Your task to perform on an android device: I want to browse clothes on the Puma app for my son Evan.
Image 0: 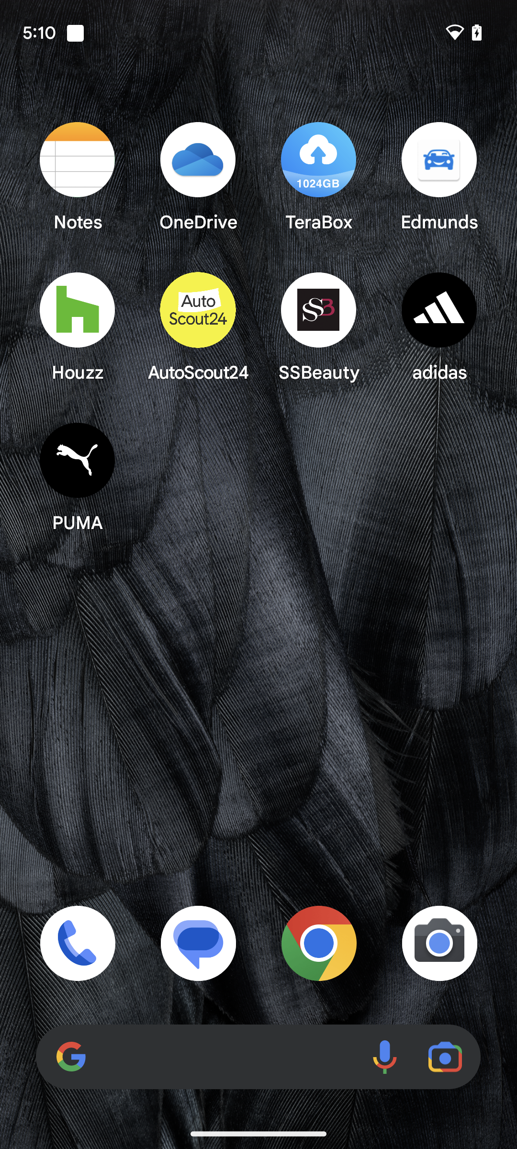
Open Puma app.
Step 0: open app "PUMA"
Image 1: 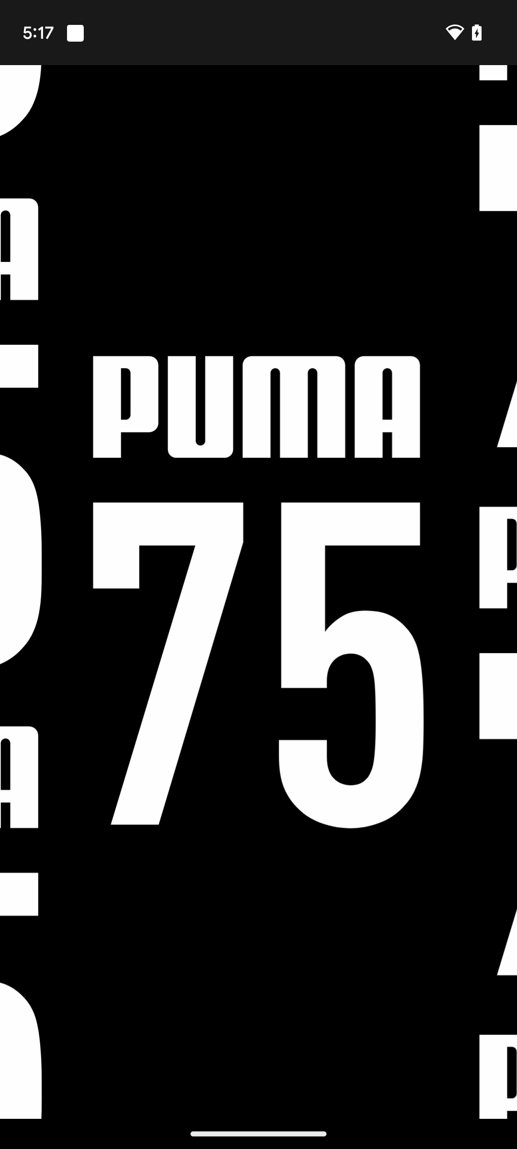
Open Puma app.
Step 1: wait
Image 2: 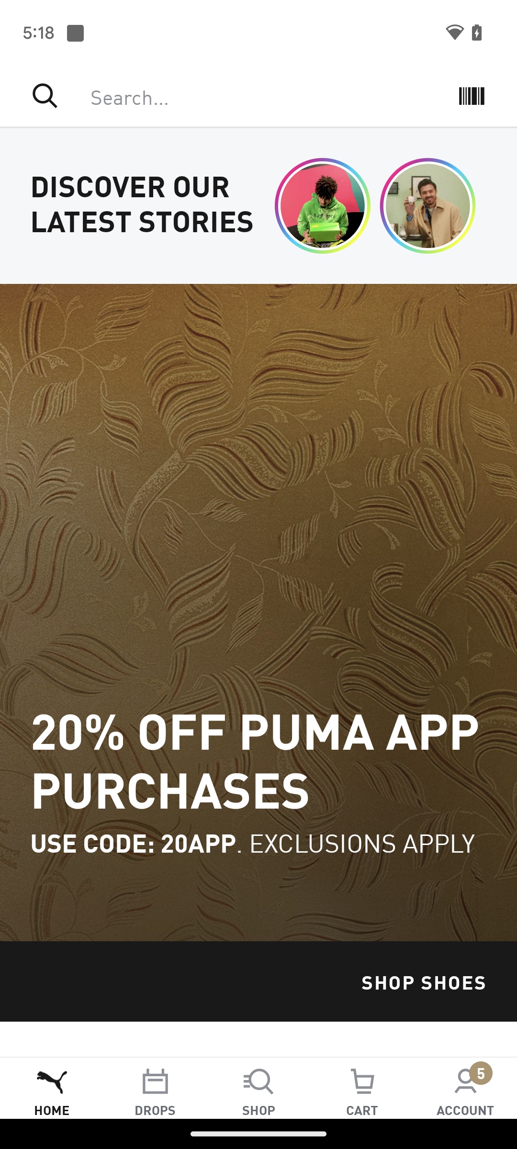
Click on the search bar on the top of the screen.
Step 2: click (252, 96)
Image 3: 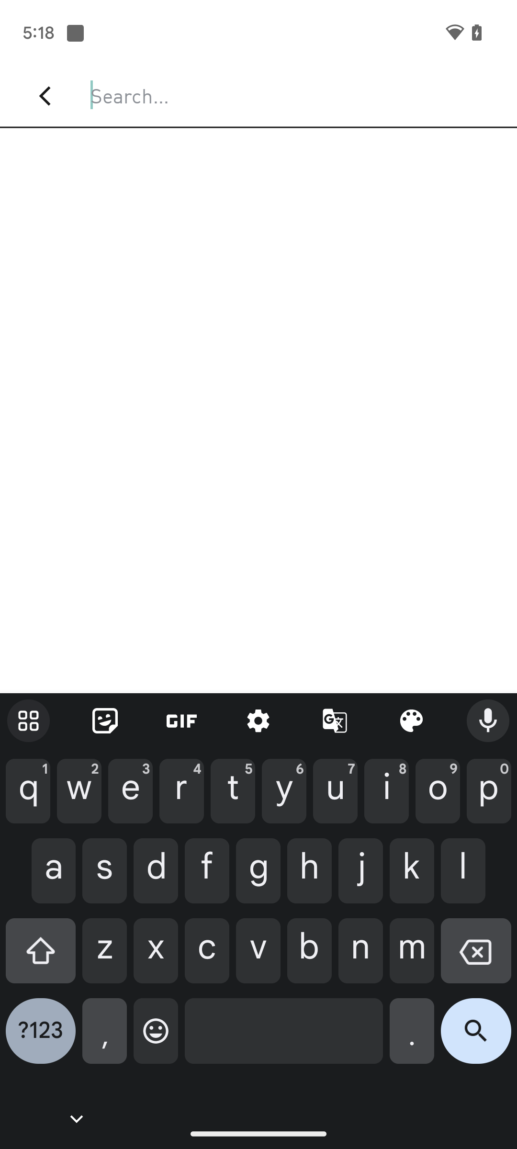
Type Clothes on the search bar.
Step 3: type "Clothes"
Image 4: 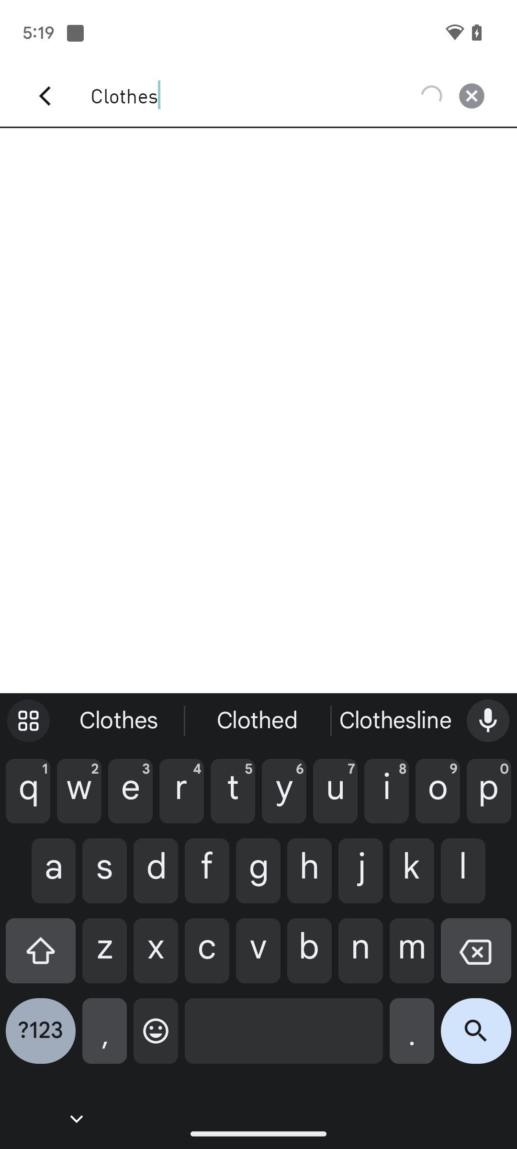
Type Clothes on the search bar.
Step 4: wait
Image 5: 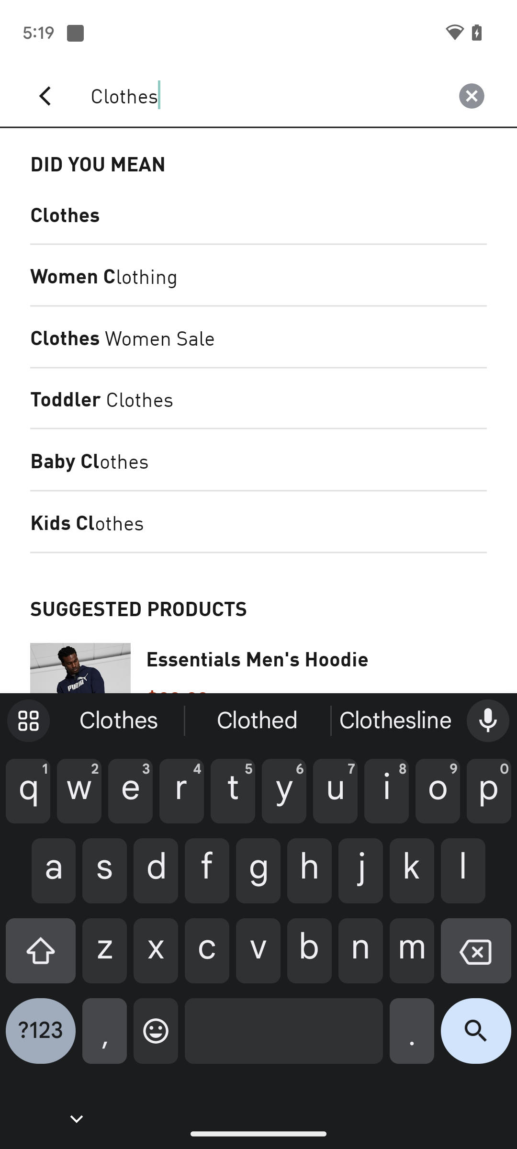
Click on first suggestion on the screen.
Step 5: click (258, 214)
Image 6: 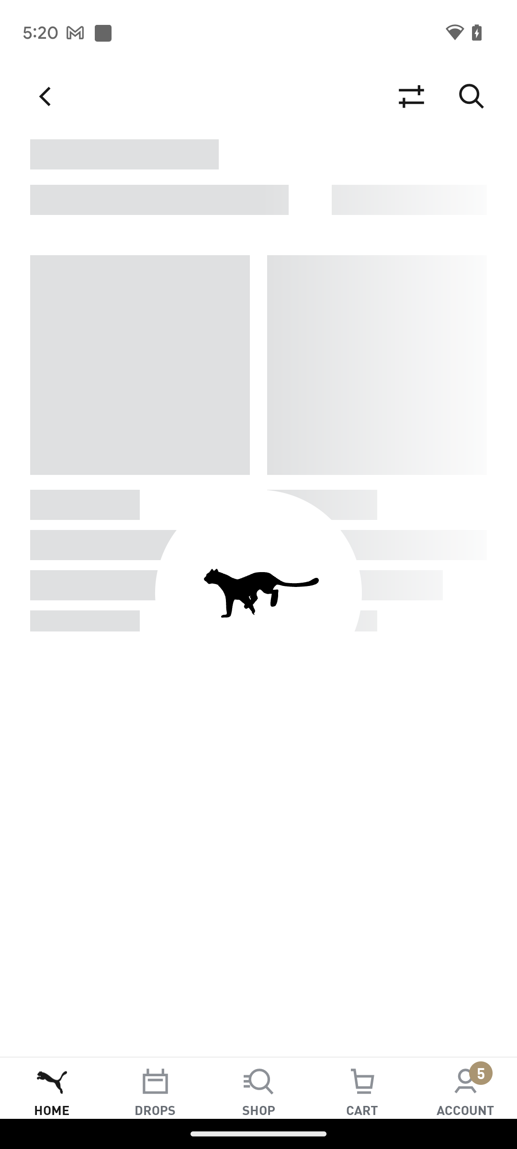
Click on first suggestion on the screen.
Step 6: wait